Your task to perform on an android device: I am doing workout on a daily basis but didn't realize any change track the progress of workout in the Home Workout app
Image 0: 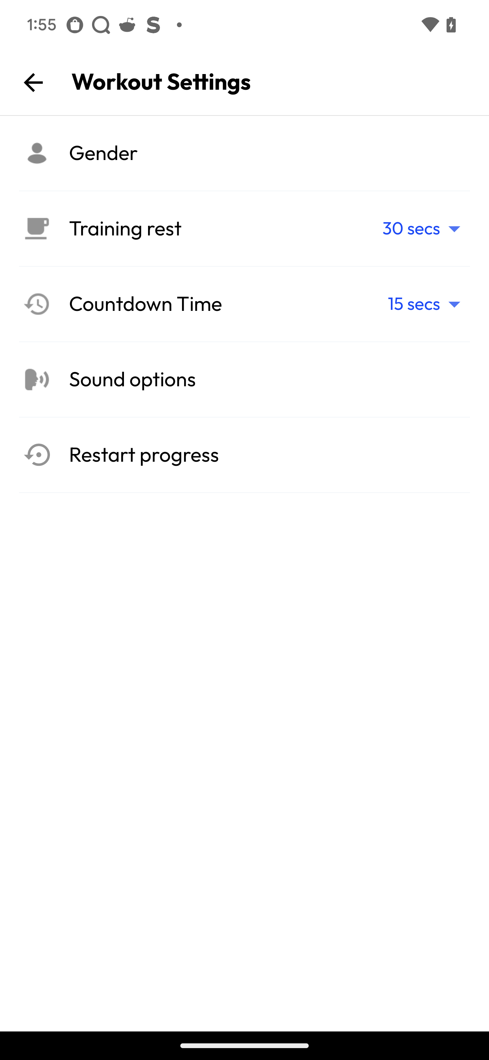
Go back to previous page
Step 0: press back button
Image 1: 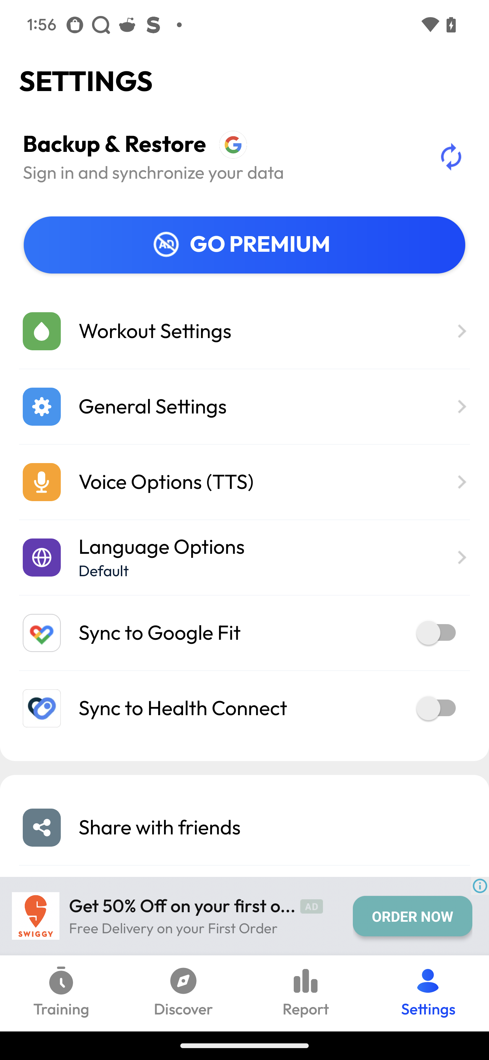
Click on the report icon
Step 1: click (289, 995)
Image 2: 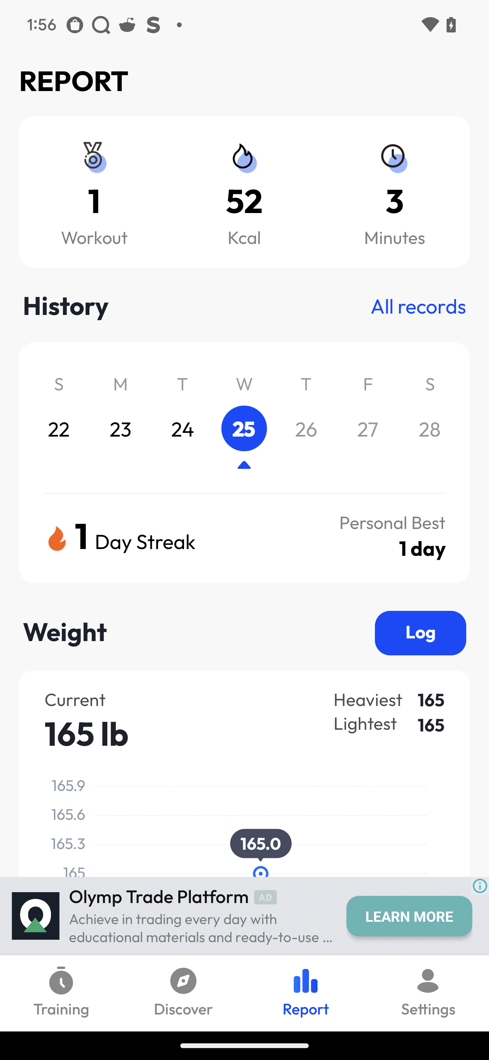
Swipe up on the screen
Step 2: scroll down
Image 3: 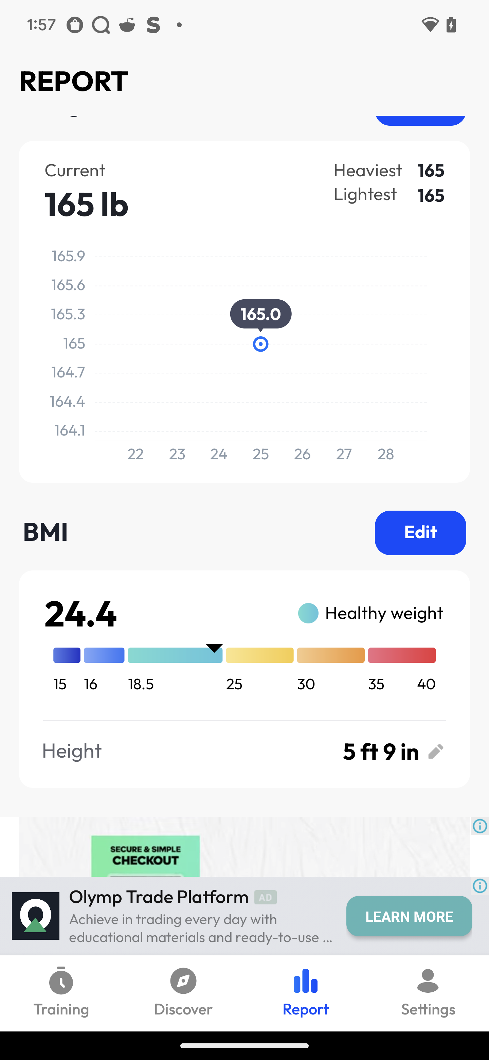
Swipe up on the screen
Step 3: scroll down